Your task to perform on an android device: Open the Decathlon App and keep track of your purchased sports equipment that can be replaced.
Image 0: 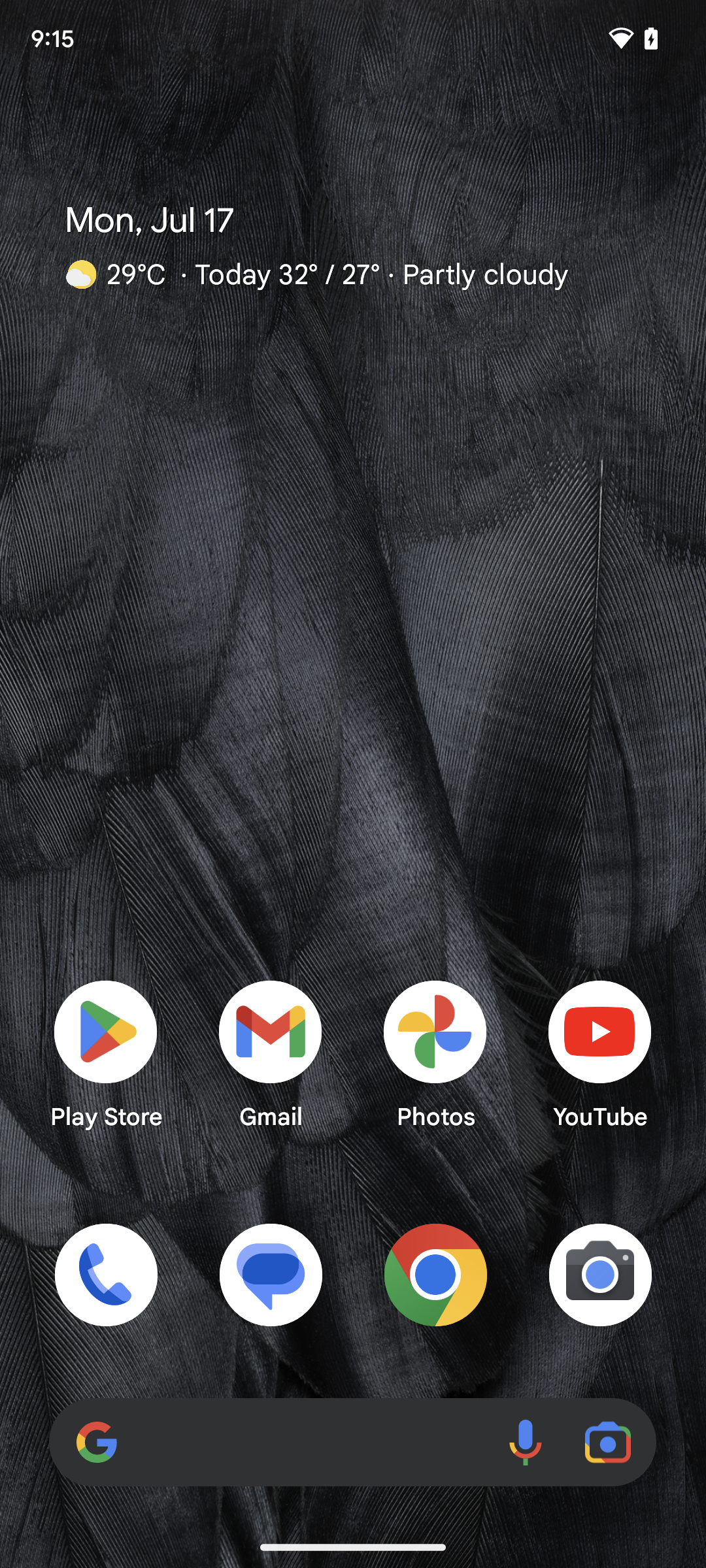
open decathlon aap
Step 0: open app "Decathlon"
Image 1: 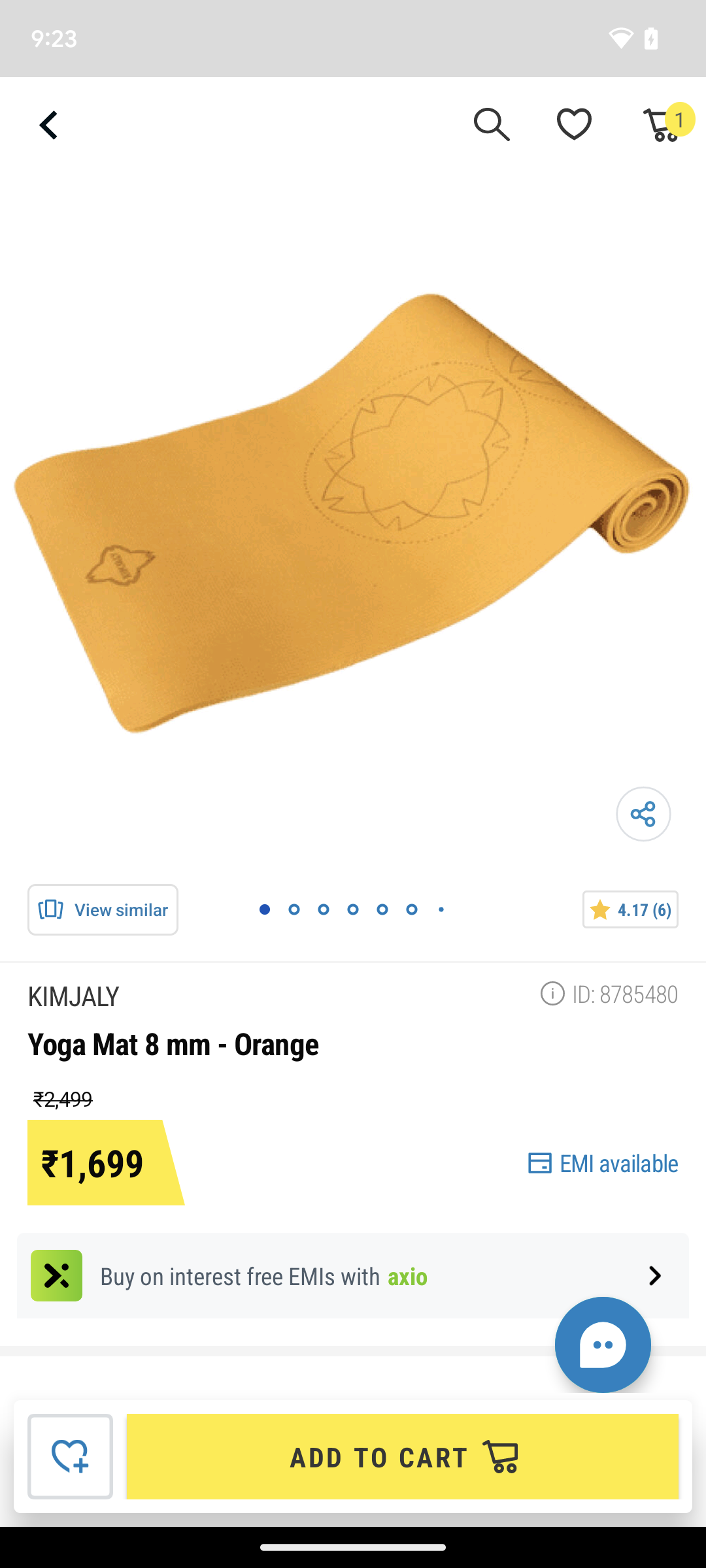
open decathlon aap
Step 1: press back button
Image 2: 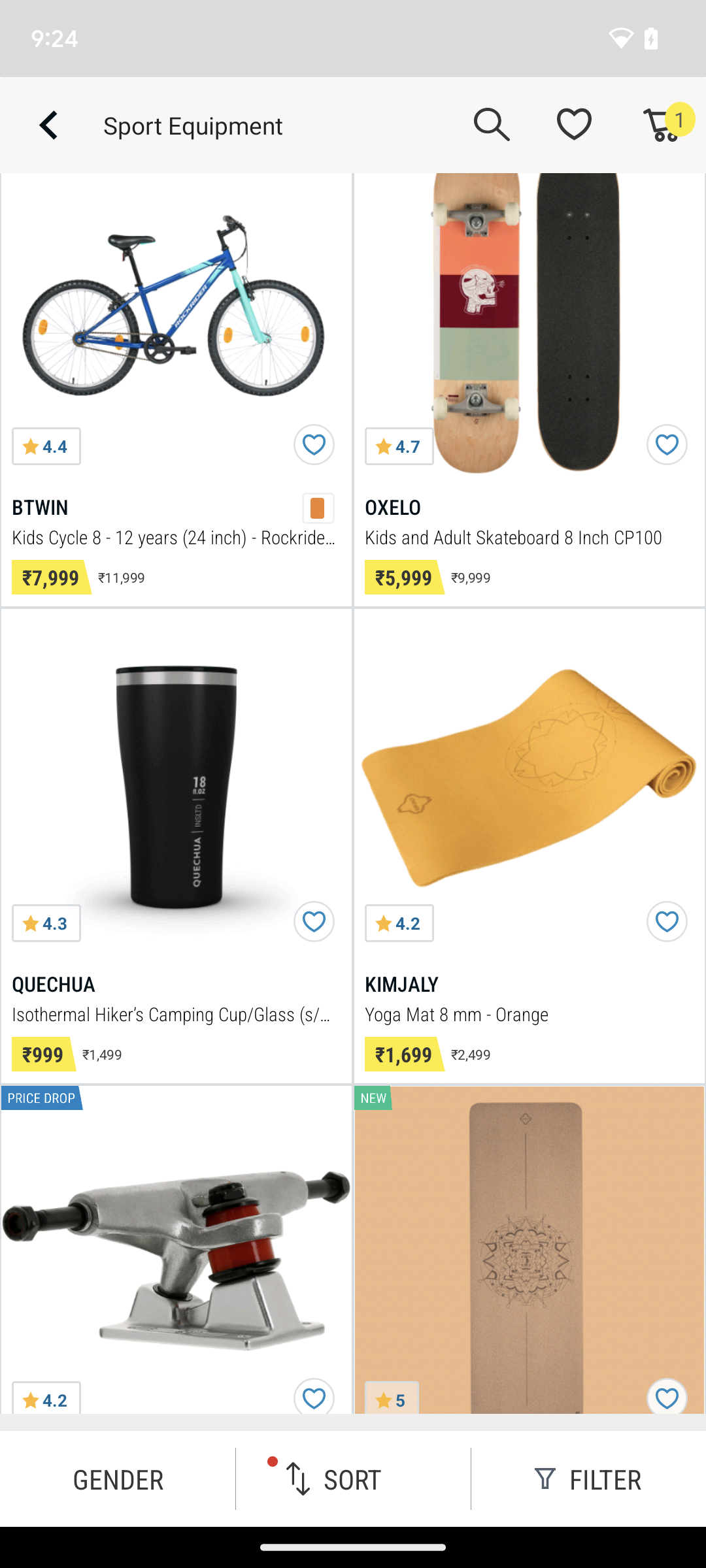
Go to the cart option present at the top-right corner of the screen.
Step 2: click (660, 124)
Image 3: 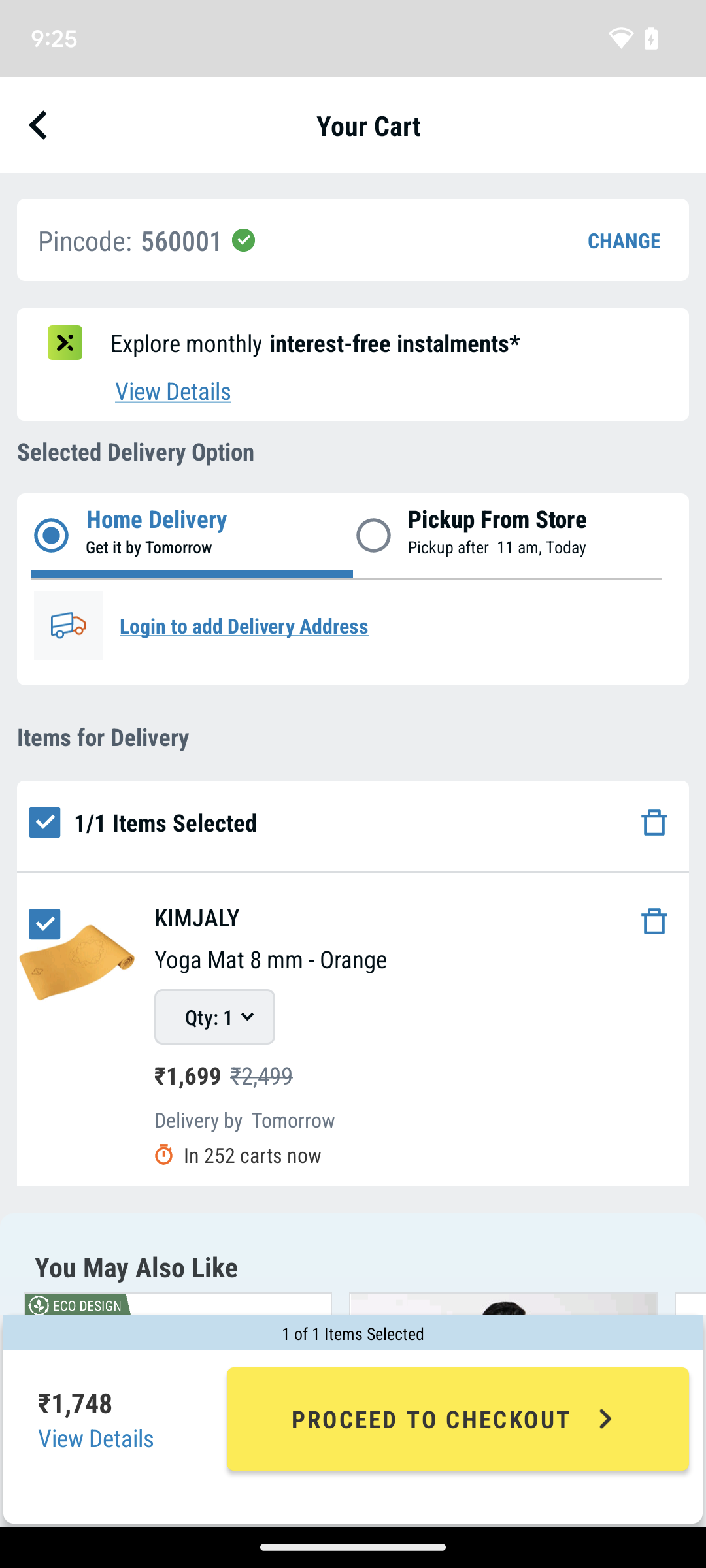
replaced yoga equipment with another sport's equipment.
Step 3: click (639, 917)
Image 4: 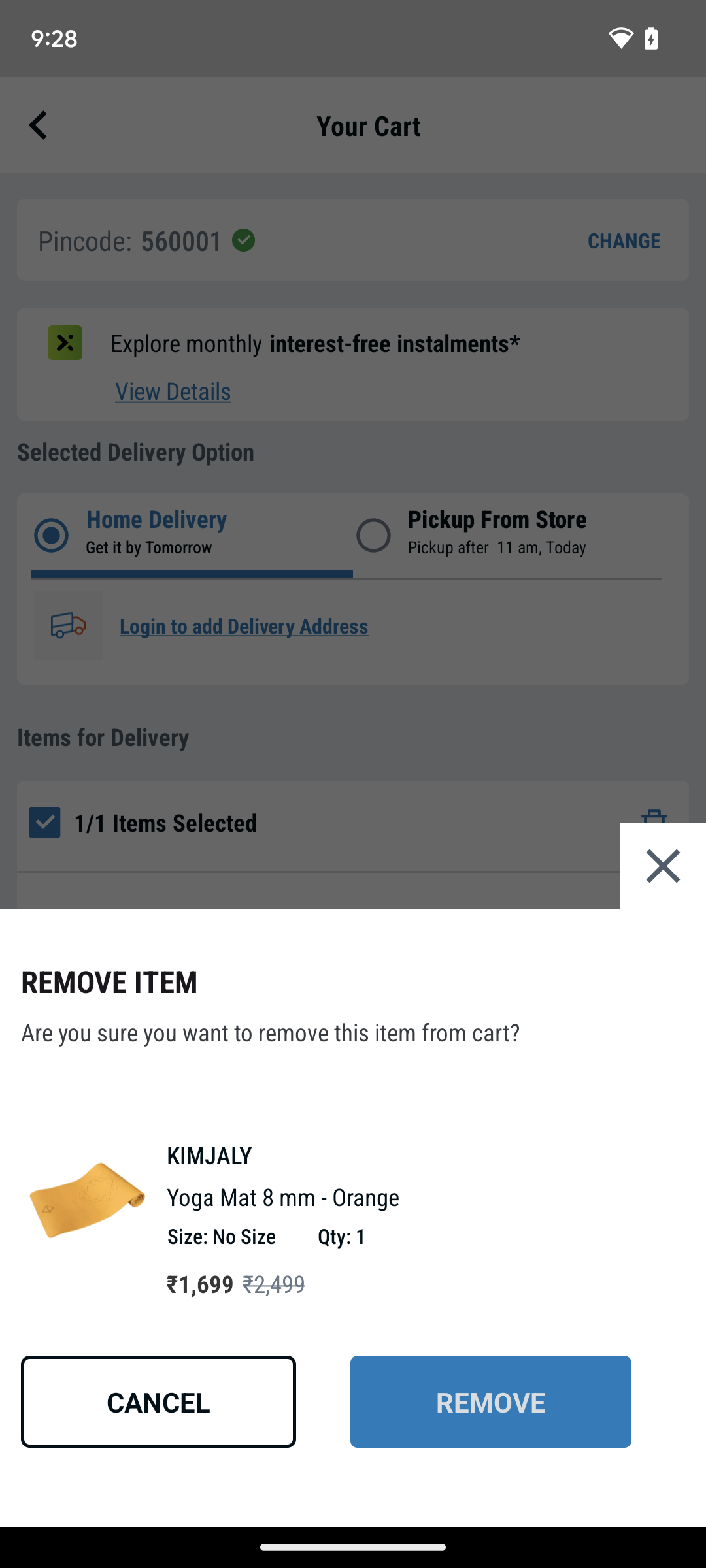
Tap on Remove Present at the bottom right corner.
Step 4: click (491, 1401)
Image 5: 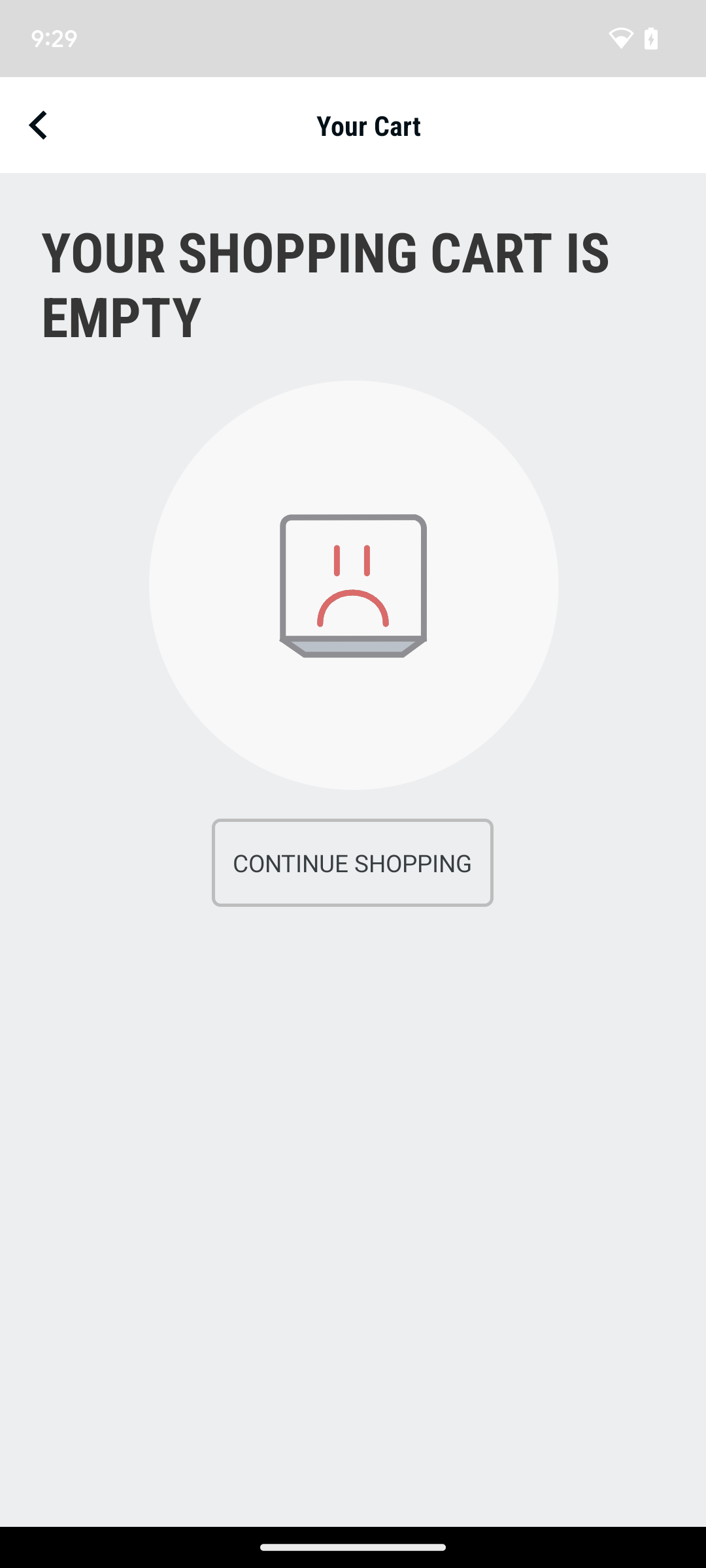
Tap on Remove Present at the bottom right corner.
Step 5: press back button
Image 6: 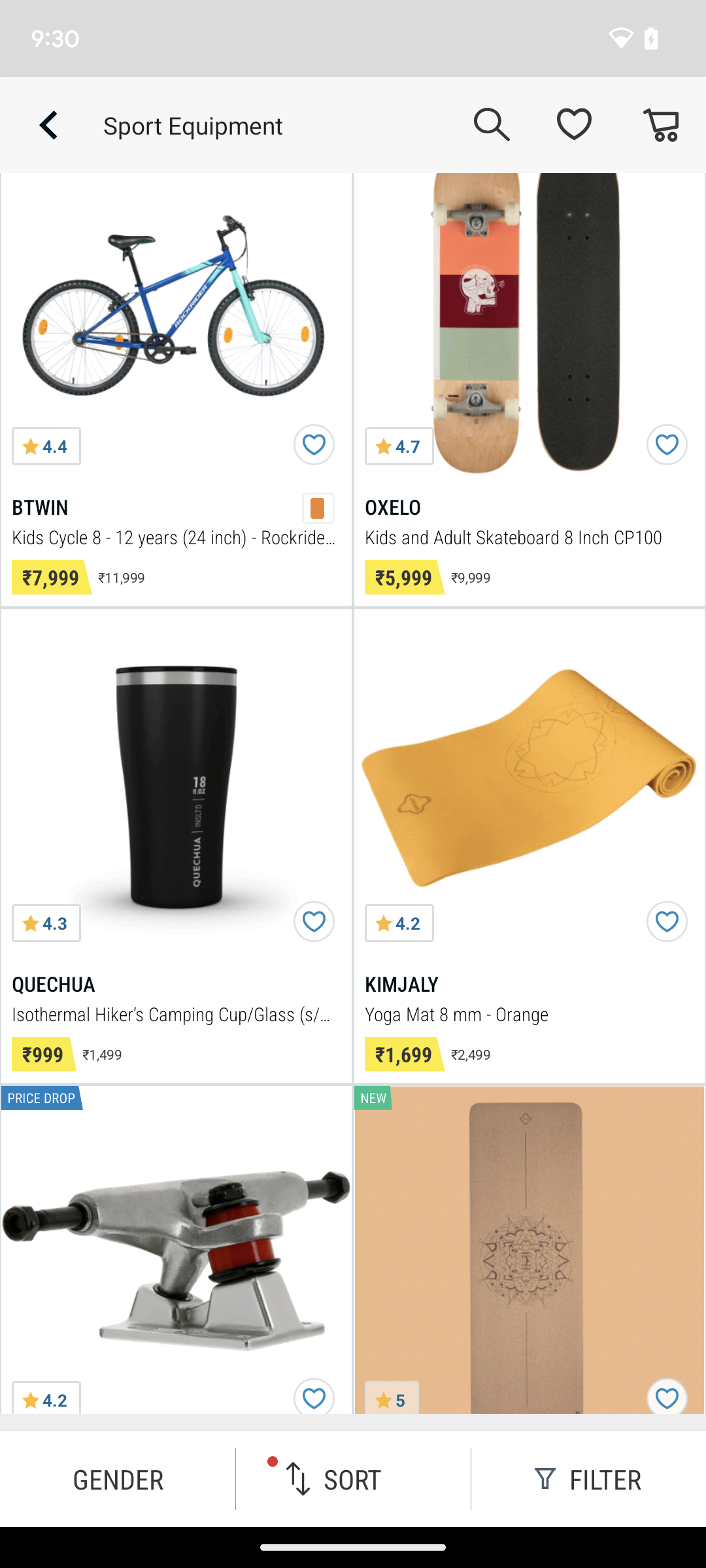
Add another piece of sport equipment.
Step 6: click (176, 327)
Image 7: 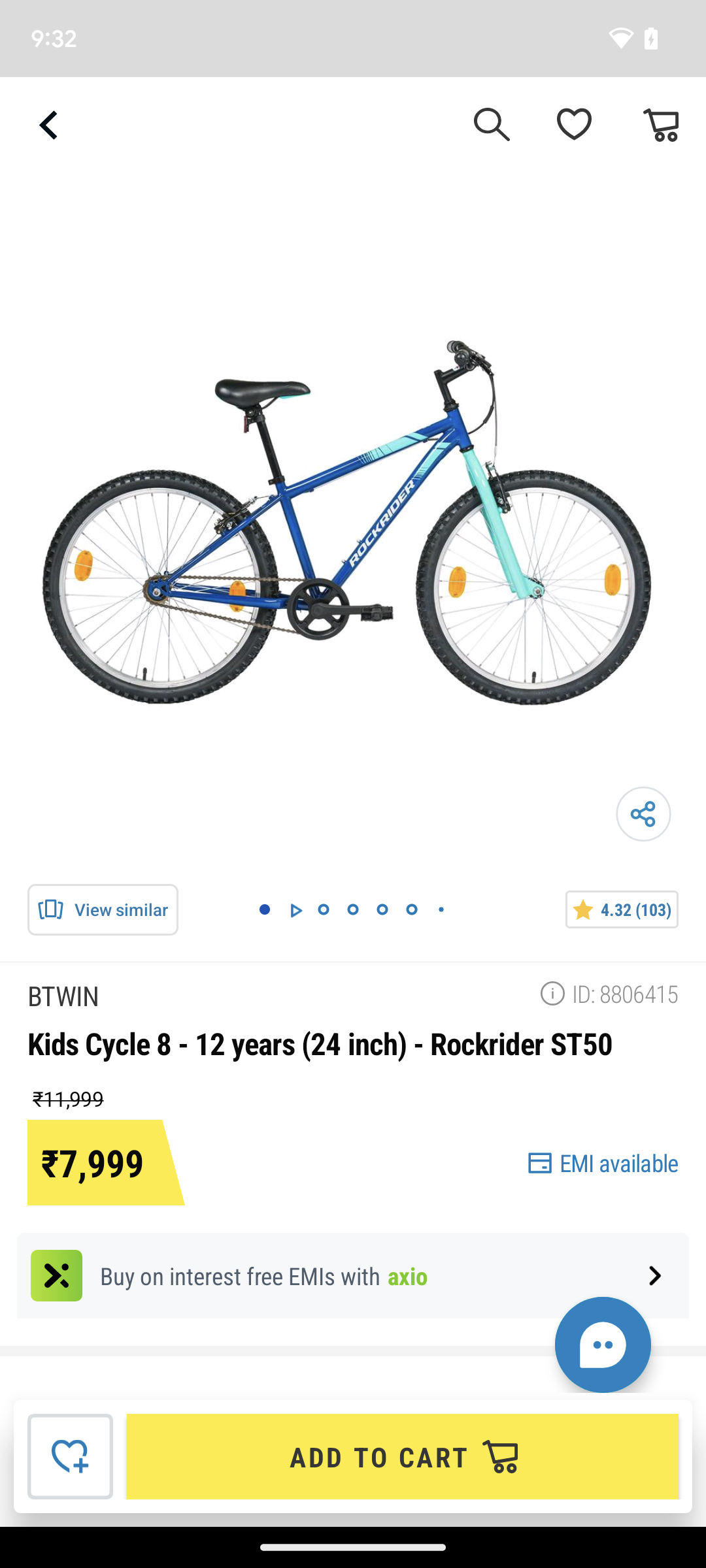
Click on add to cart.
Step 7: click (403, 1456)
Image 8: 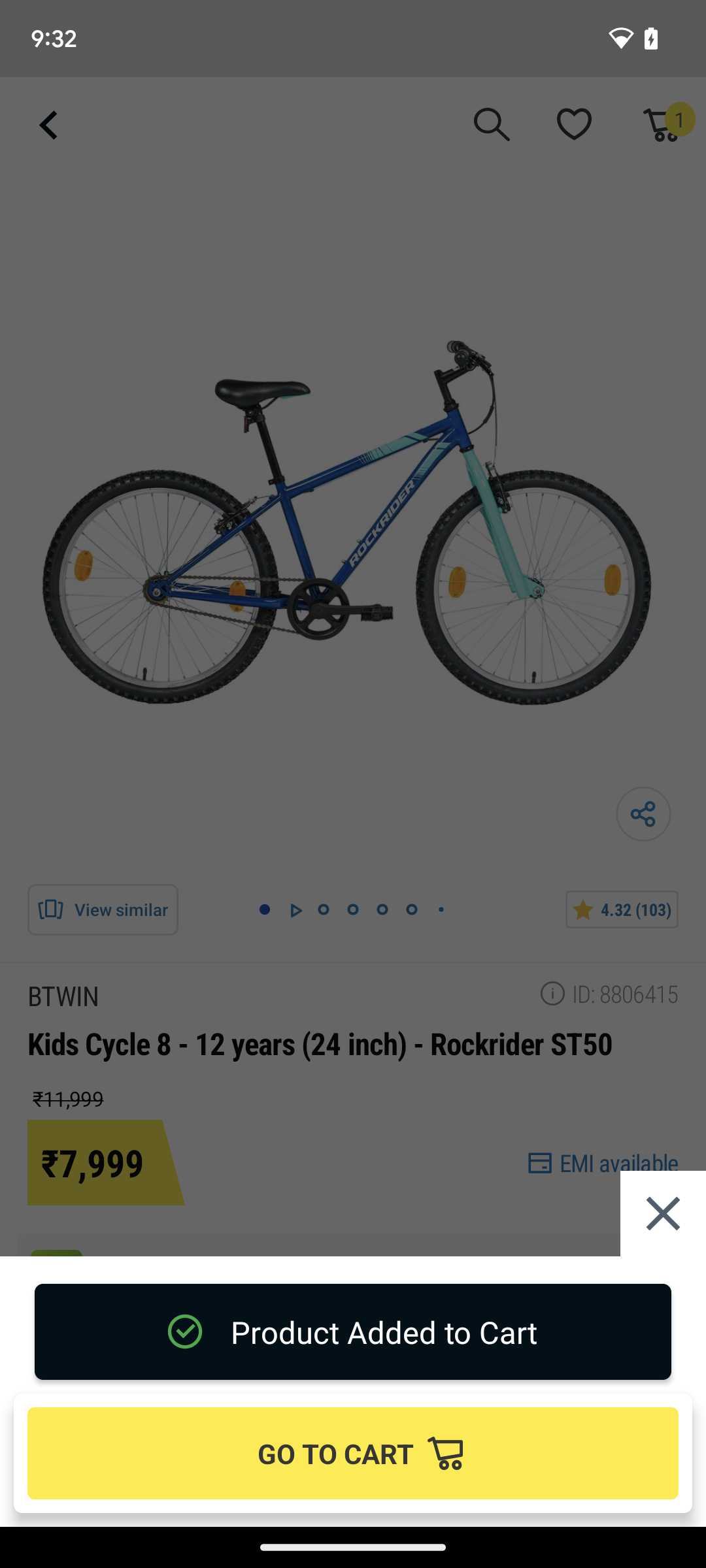
Click on Go to Cart.
Step 8: click (335, 1453)